Your task to perform on an android device: Open CityMapper App and share the Eastwood to Chatswood schedule information with the email id dbwscratch.test.id11@gmail.com via gmail
Image 0: 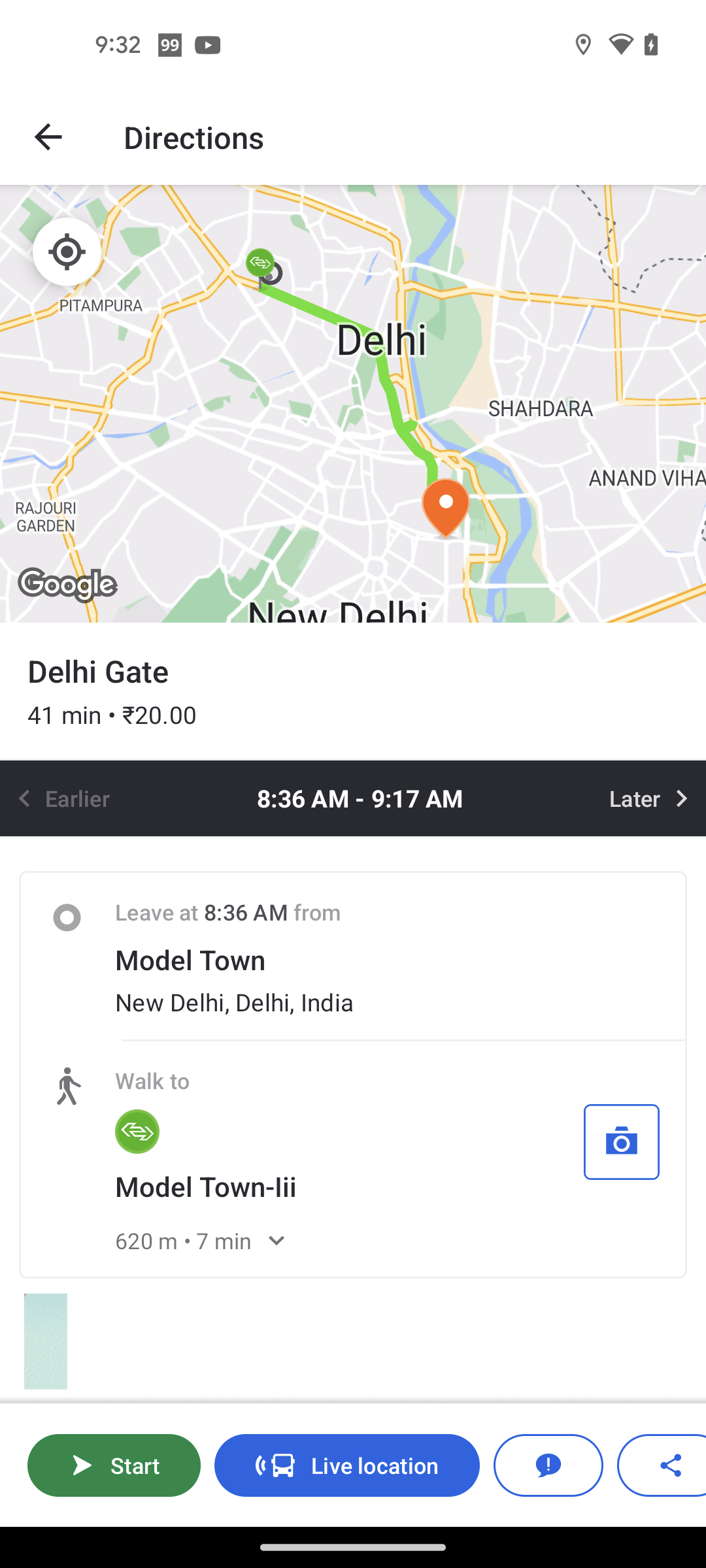
Open Citymapper app
Step 0: open app "Citymapper"
Image 1: 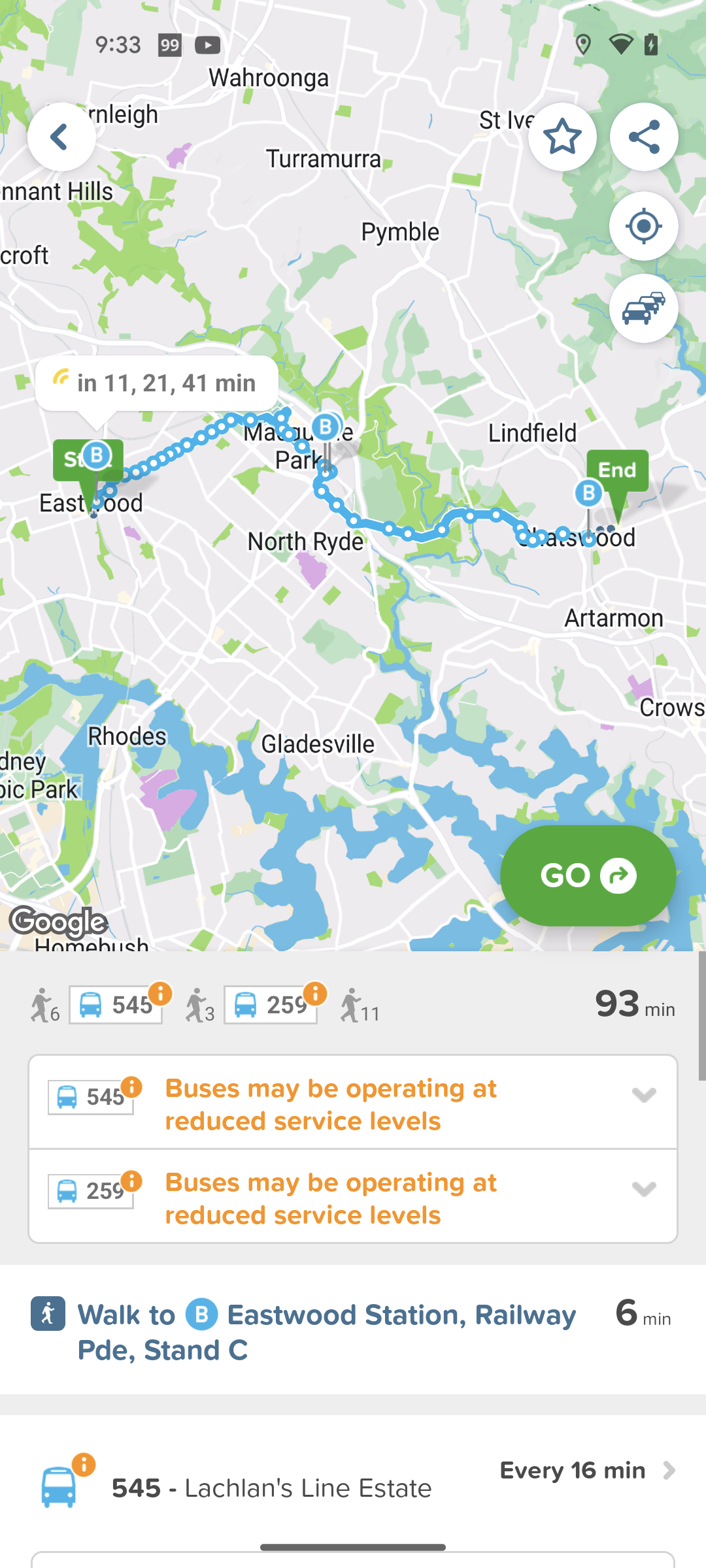
Go back to the home page of the app
Step 1: press back button
Image 2: 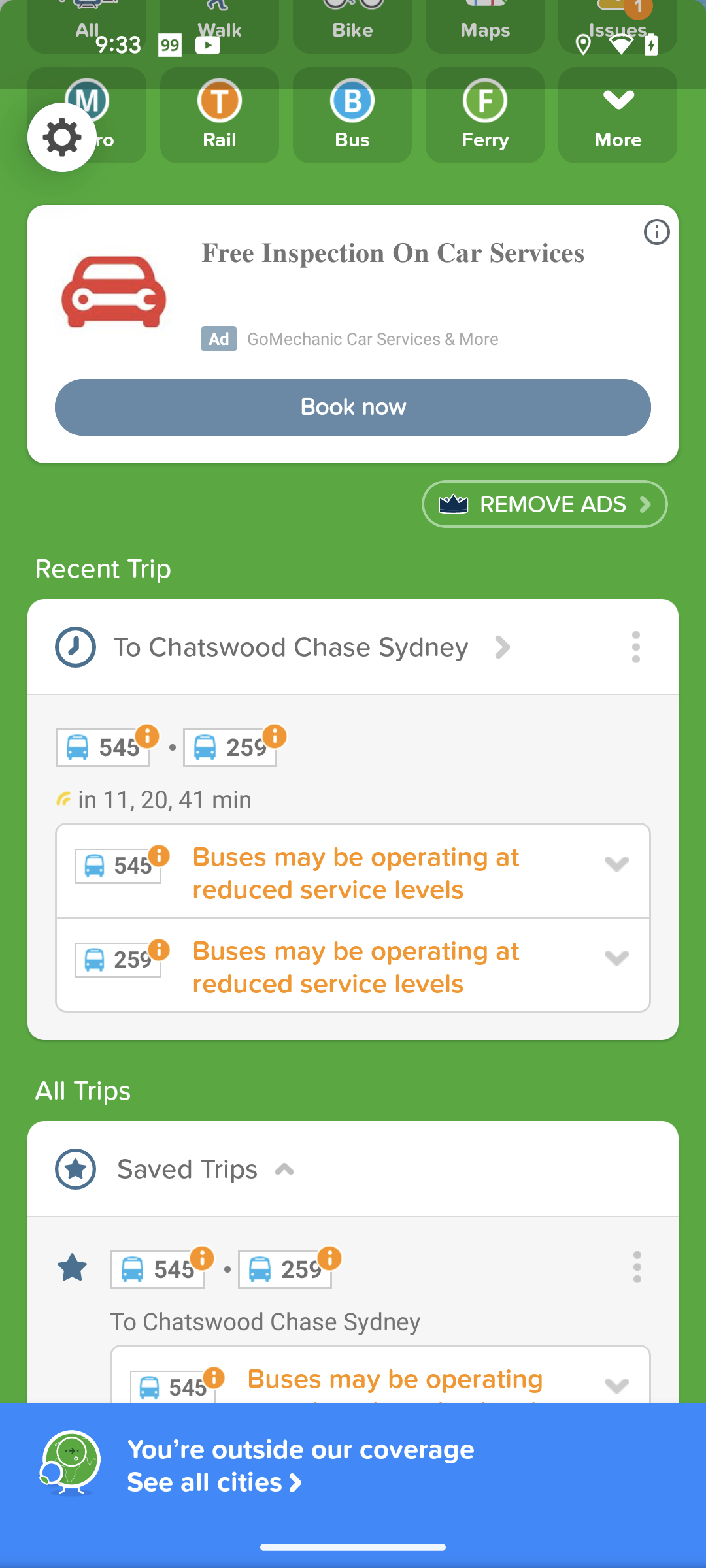
Click on the three dots icon under saved places
Step 2: click (630, 1266)
Image 3: 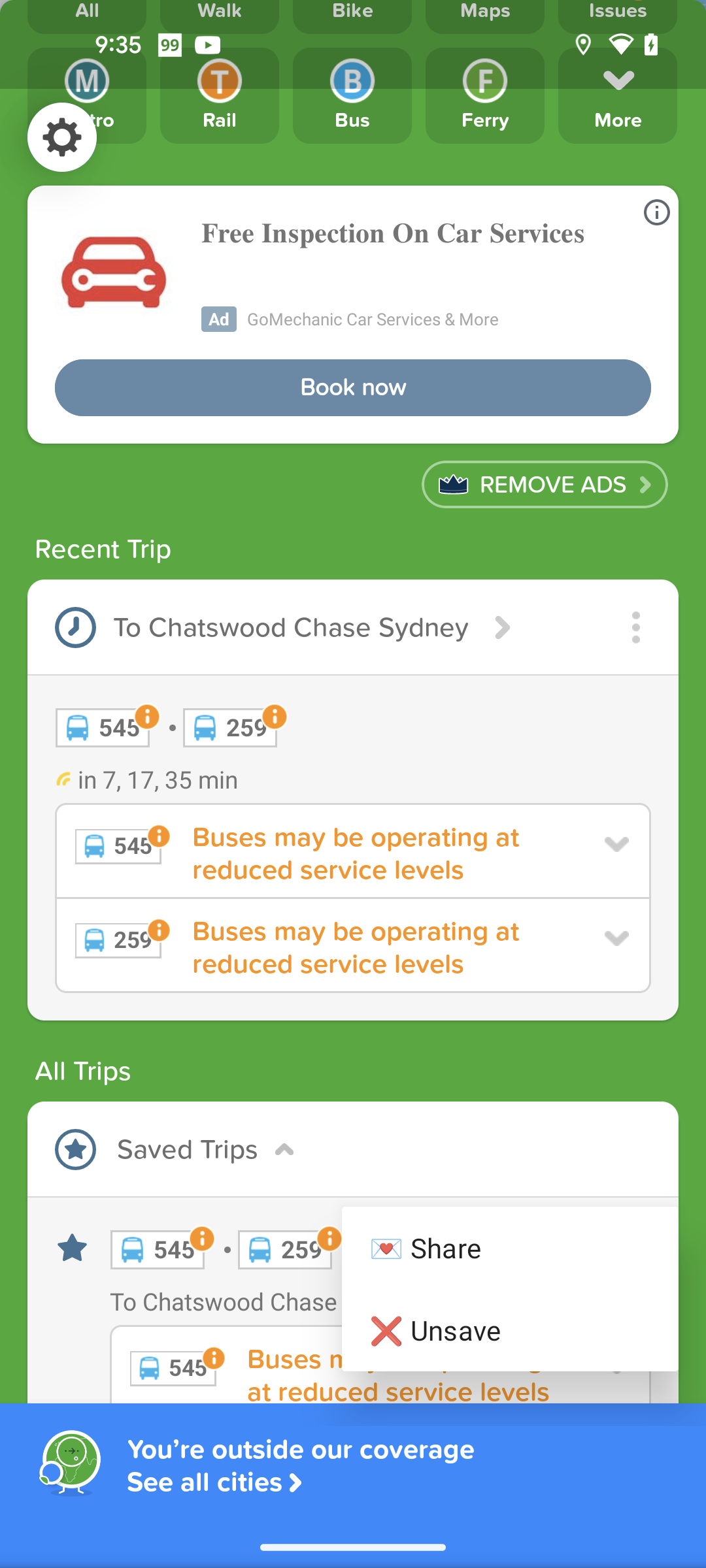
Click on the share option
Step 3: click (510, 1247)
Image 4: 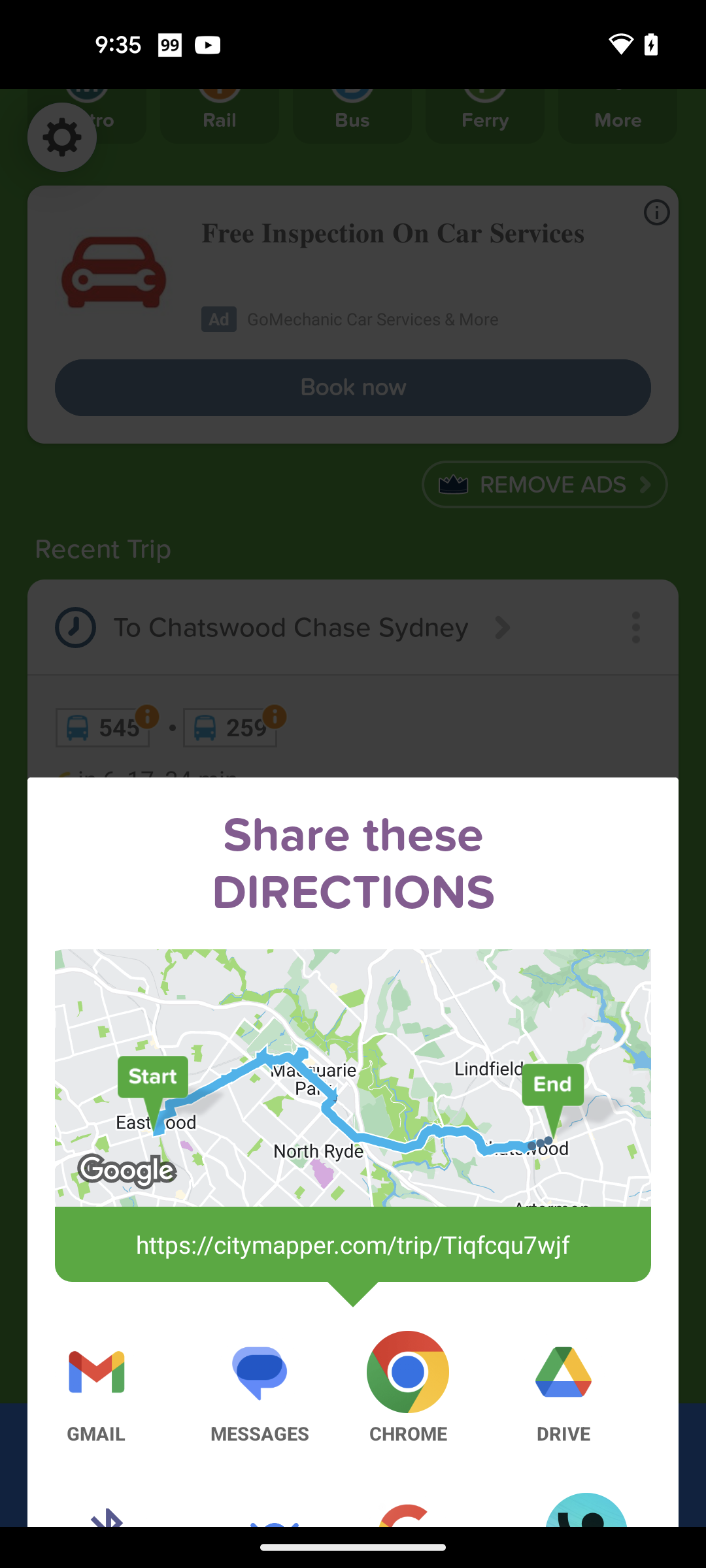
Select the Gmail app option
Step 4: click (95, 1388)
Image 5: 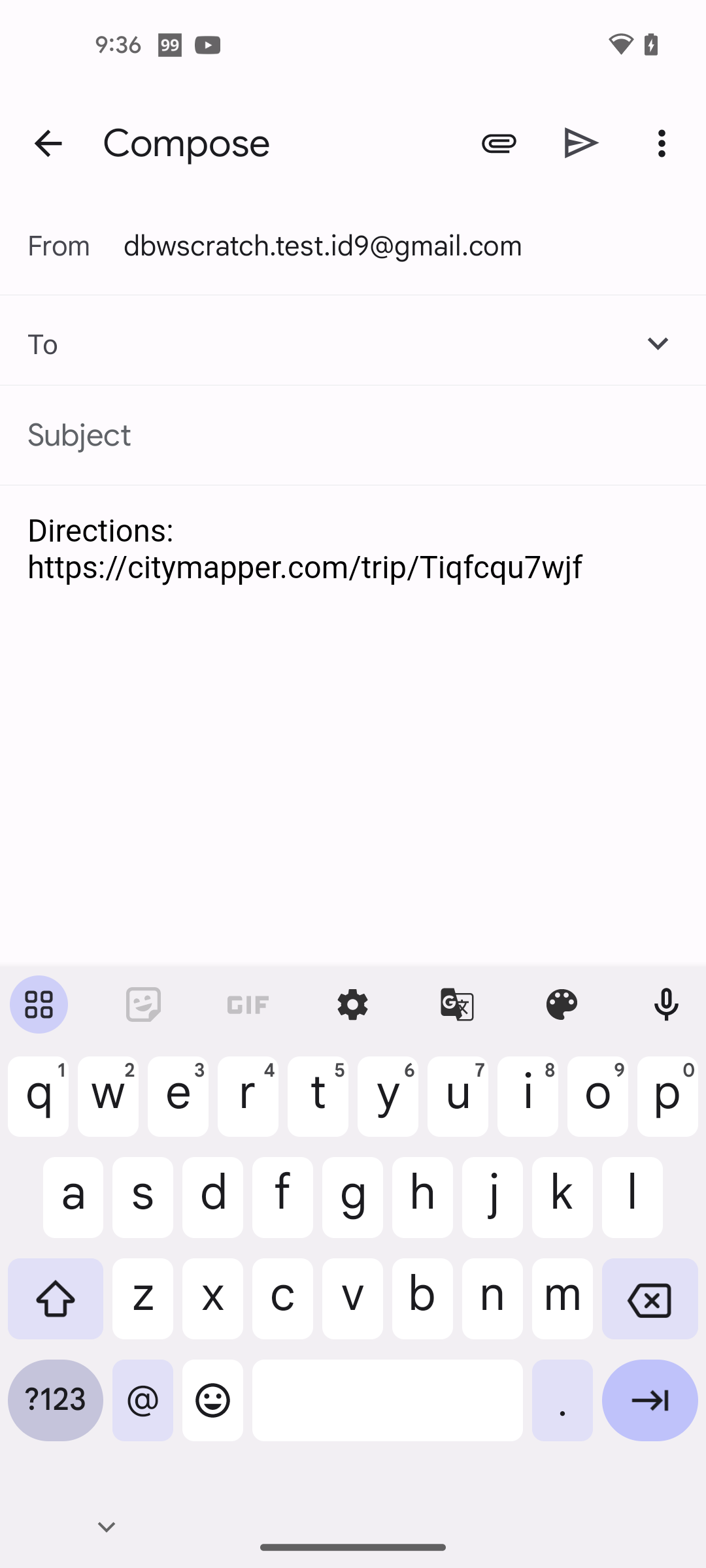
Enter the email id dbwscratch.test.id11@gmail.com
Step 5: type "dbwscratch.test.id11@gmail.com"
Image 6: 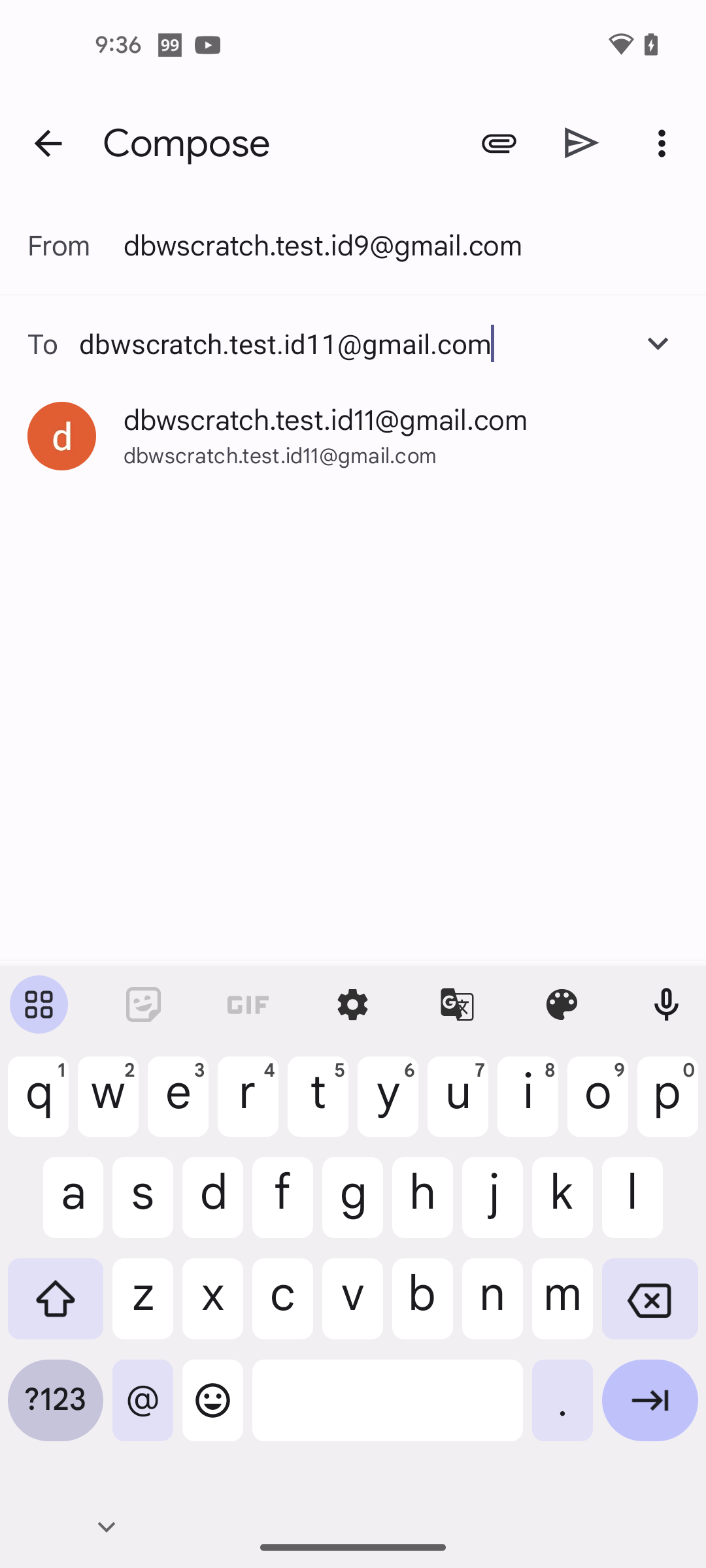
Click on the dbwscratch.test.id11@gmail.com email id suggestion
Step 6: click (326, 420)
Image 7: 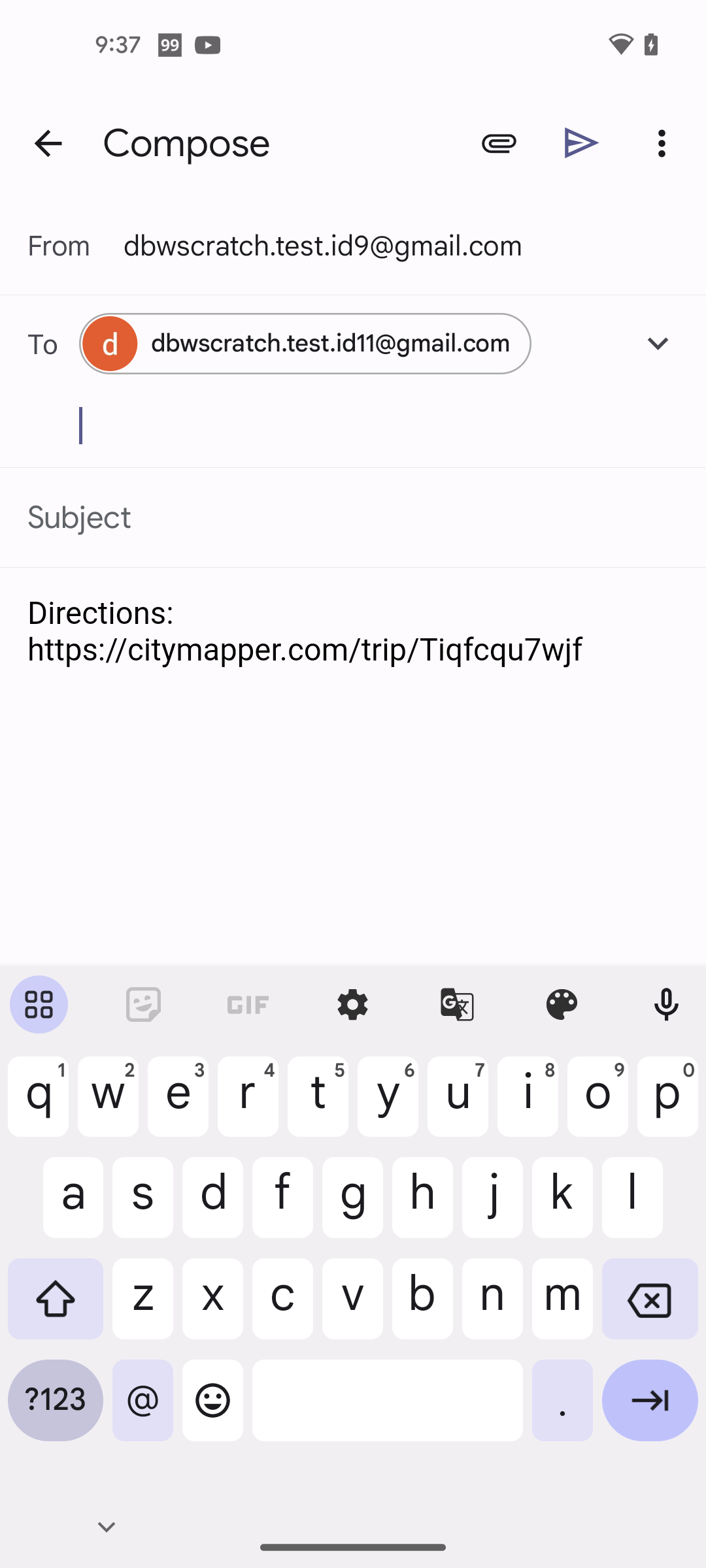
Click on the send icon at the top of the screen
Step 7: click (582, 142)